Your task to perform on an android device: In the Recorder app, delete the most recent audio file that was recorded. 
Image 0: 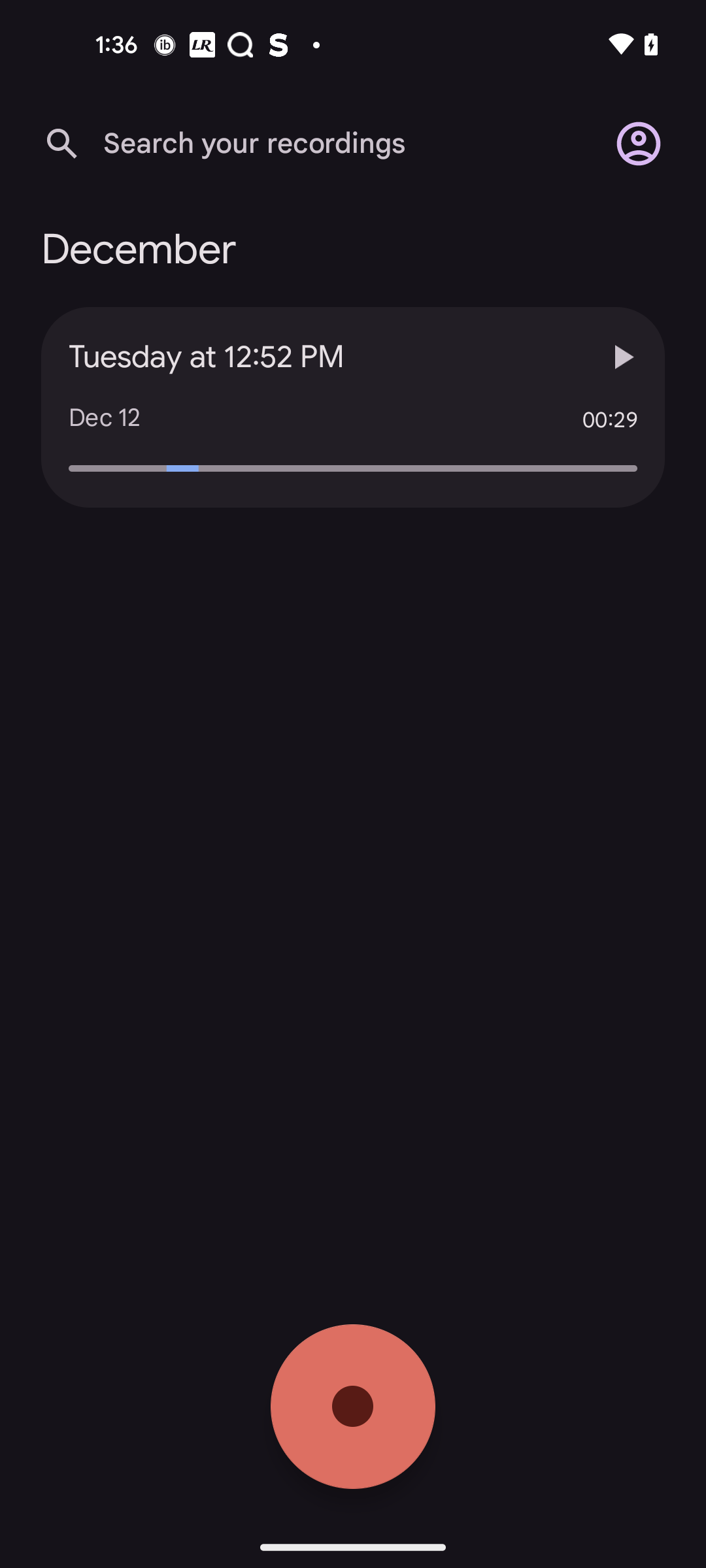
Click on the current recording audio file
Step 0: click (303, 417)
Image 1: 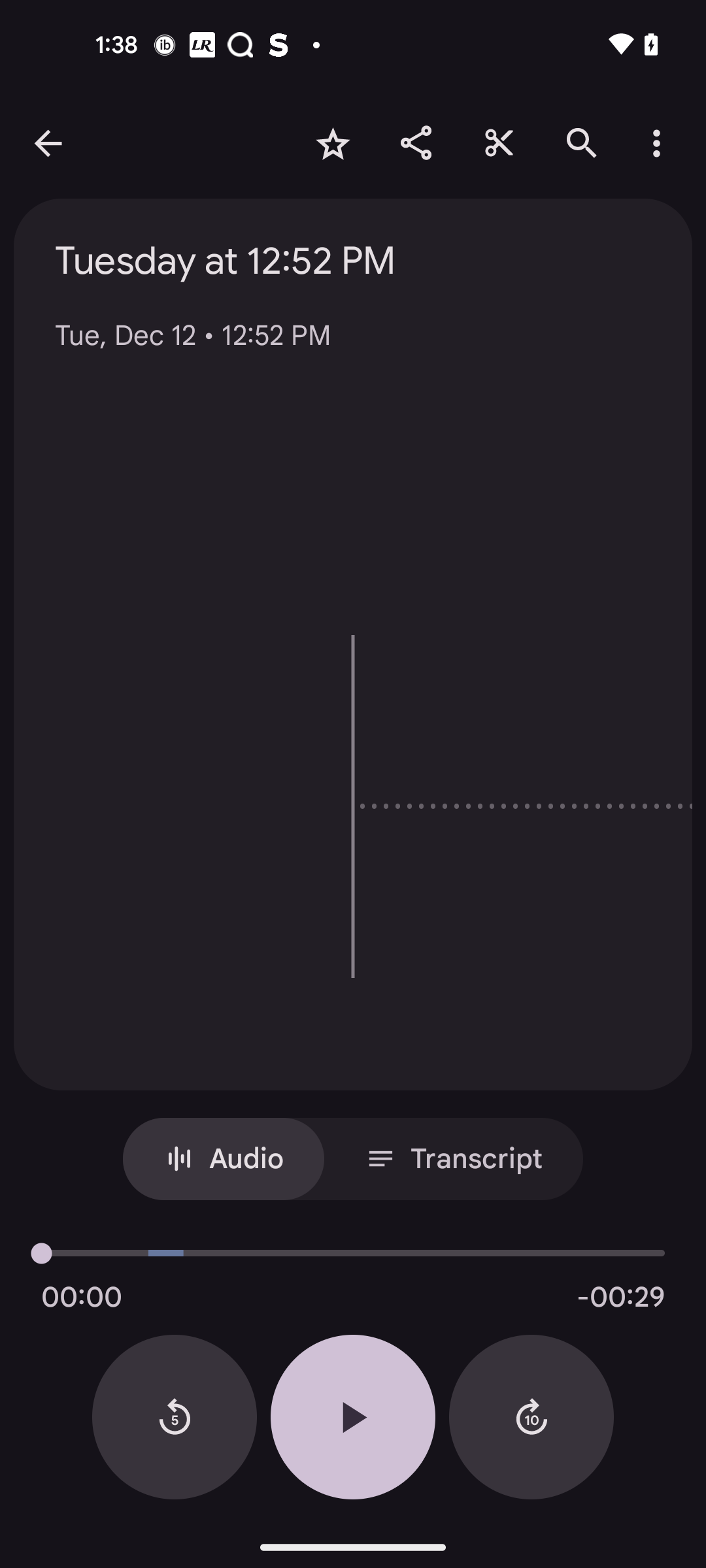
Click on the three dots at the top right corner of the screen
Step 1: click (664, 142)
Image 2: 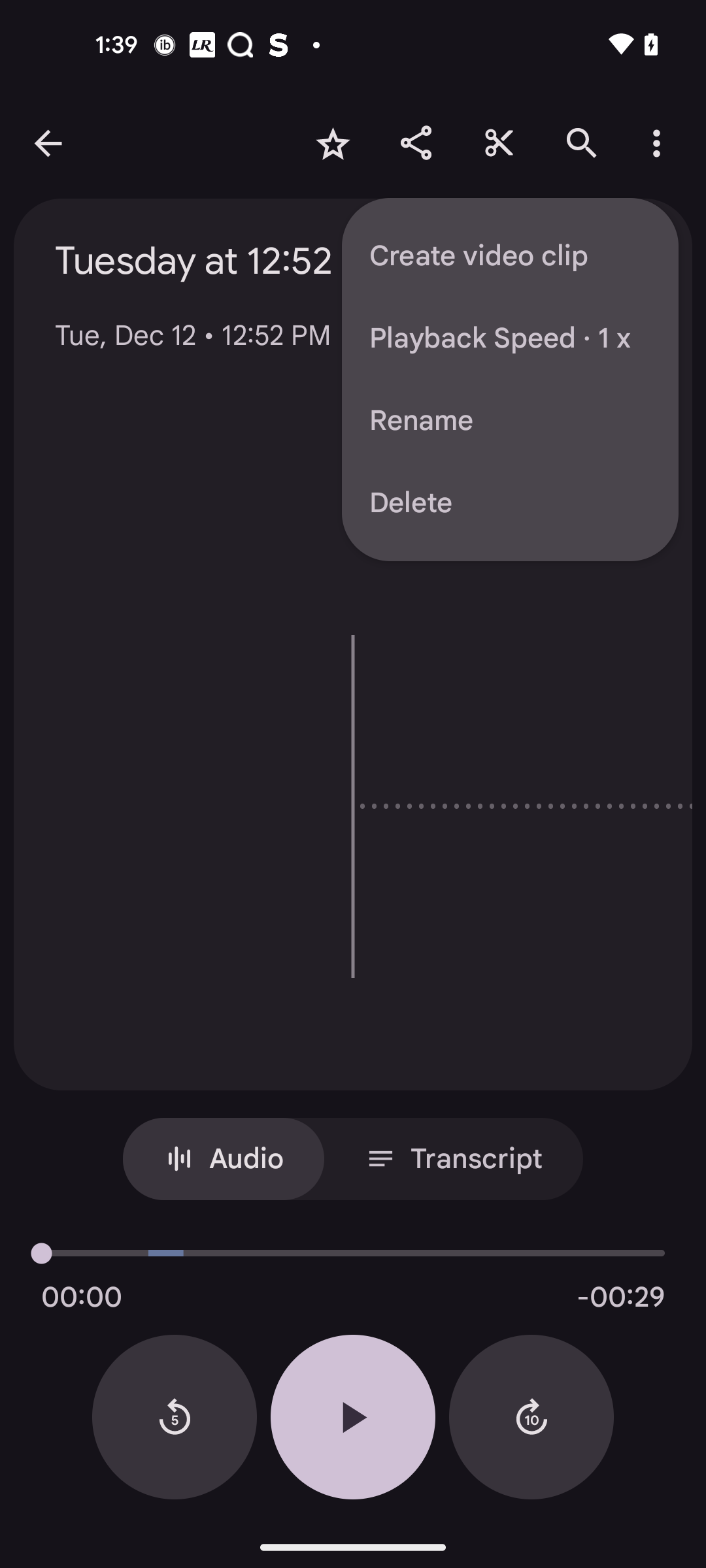
Click on the Delete option
Step 2: click (510, 503)
Image 3: 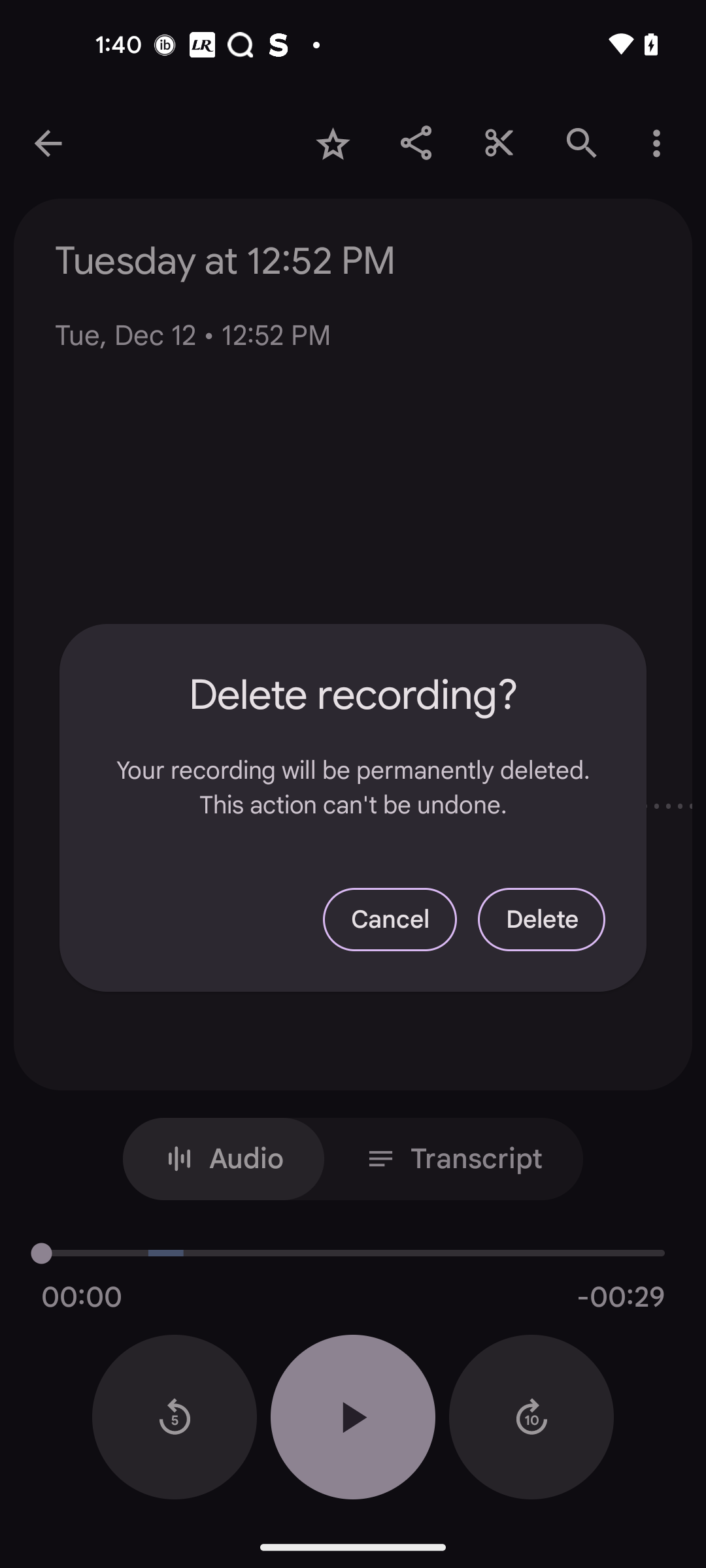
Click on the Delete button
Step 3: click (541, 919)